Your task to perform on an android device: Track the status of train between the World Trade Center and Moynihan Train Hall.
Image 0: 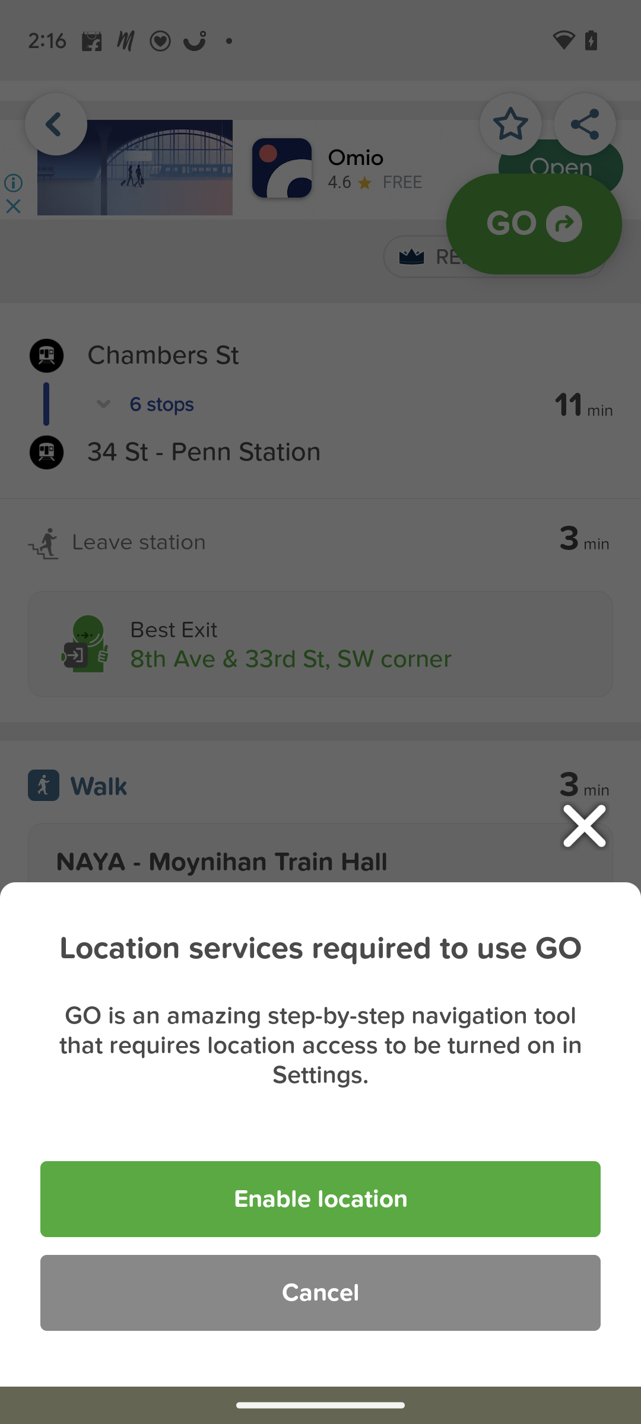
Go back to the previous screen.
Step 0: press back button
Image 1: 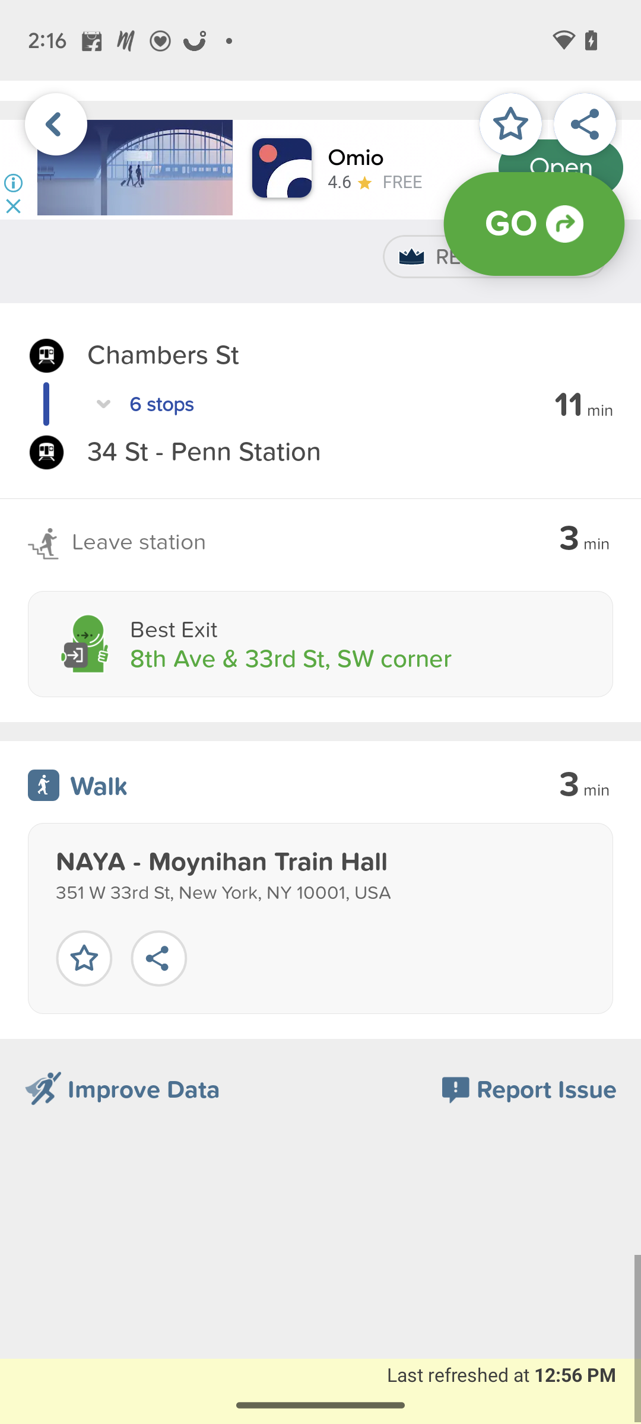
Swipe down
Step 1: scroll up